Your task to perform on an android device: My wife told me that before booking any flight, view all the details of this flight. I think Eurowings Airlines is a better option, so view the details of Eurowings Airlines in the Booking.com app.
Image 0: 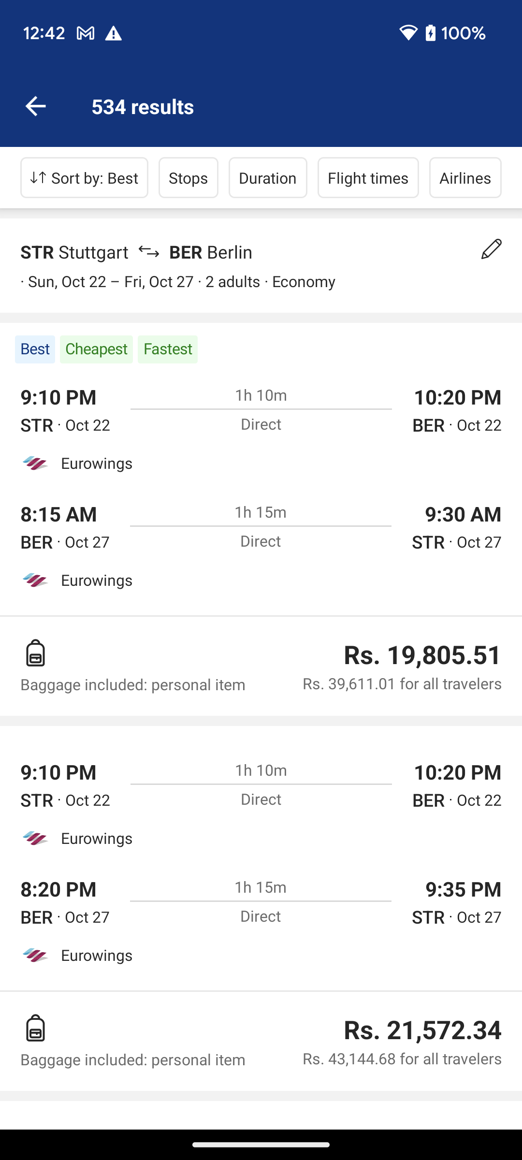
Click on the Eurowings Airlines to view the details of this flight.
Step 0: click (261, 423)